Your task to perform on an android device: Open Weather & Radar app and check the weather for Noida, India
Image 0: 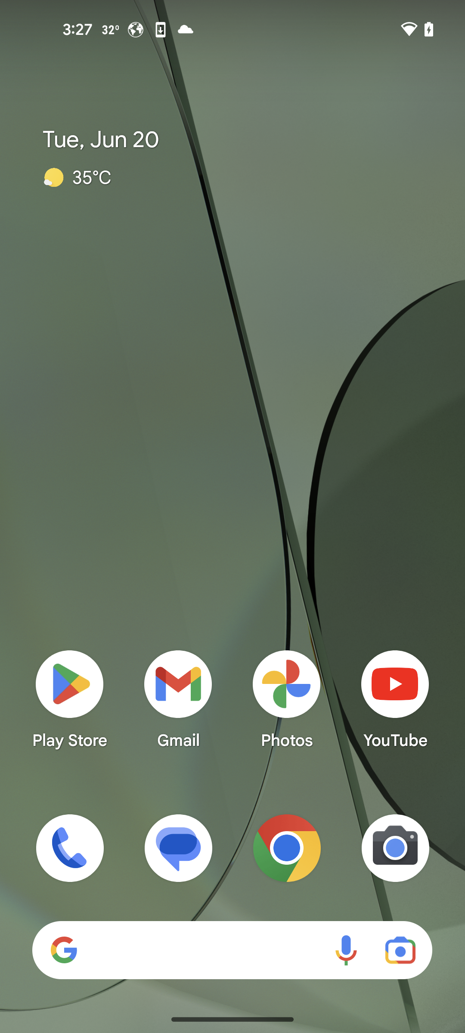
Open the Weather & radar app
Step 0: open app "Weather&Radar"
Image 1: 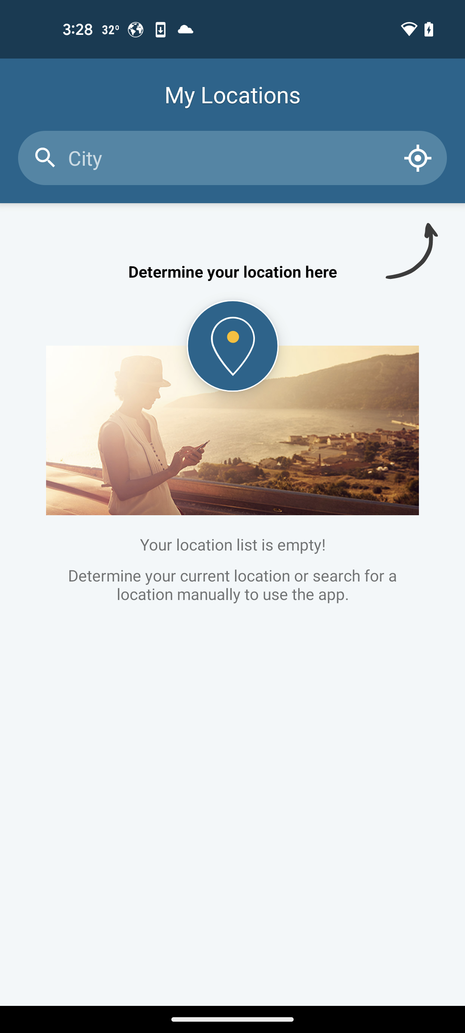
click on search bar
Step 1: click (232, 158)
Image 2: 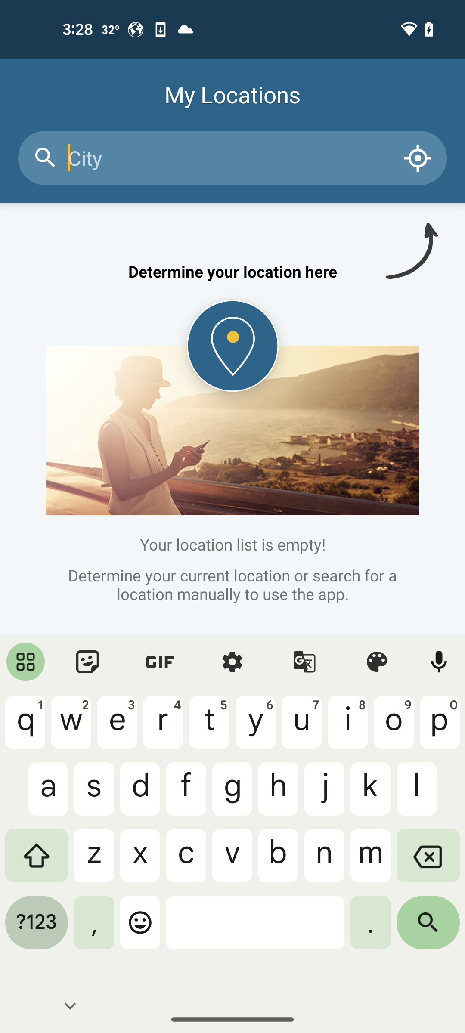
search for Noida, India
Step 2: type "Noida, India"